Your task to perform on an android device: I need to comprehend the term "Lauriston" in the book "As a "A study in scarlet " thus I want to check it up on the Webnovel app.
Image 0: 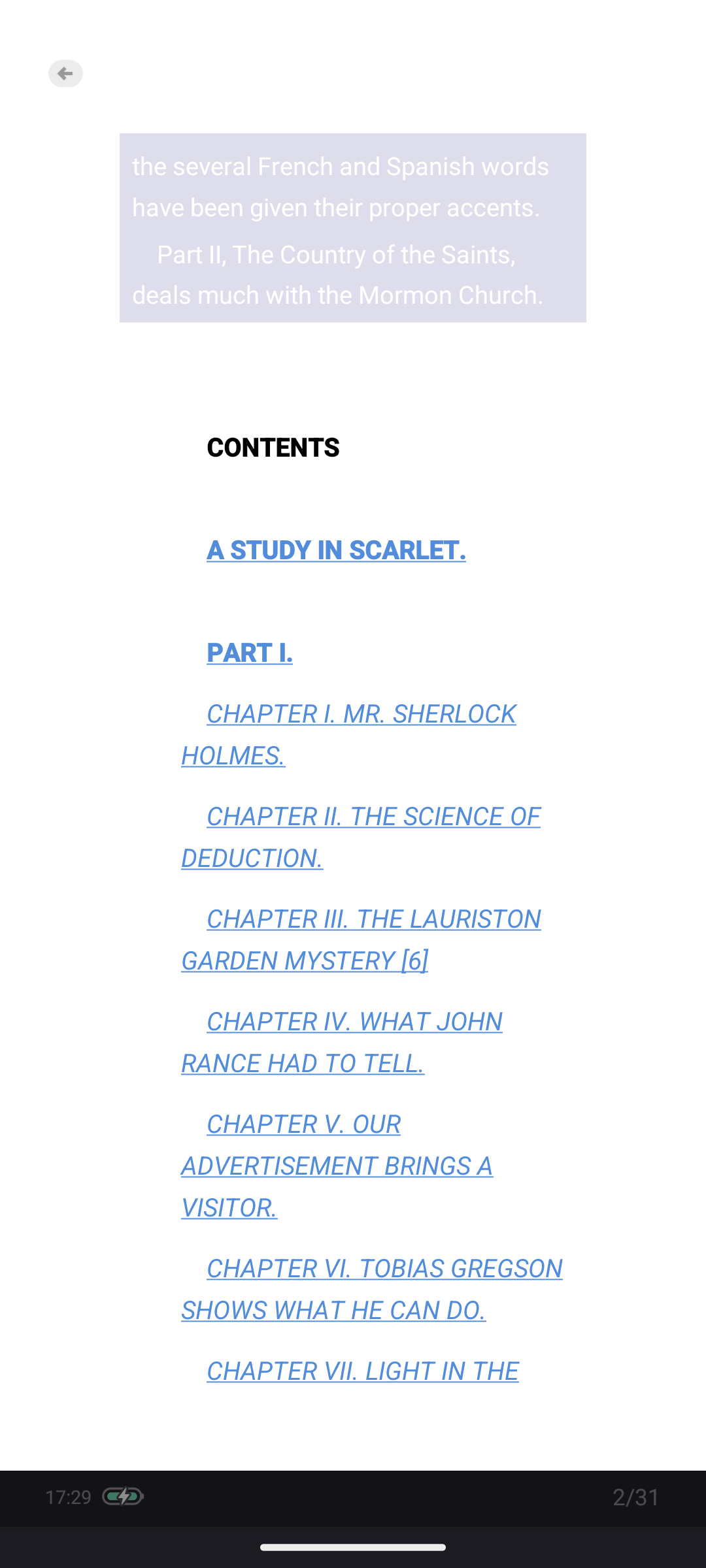
Click on the screen 
Step 0: click (353, 763)
Image 1: 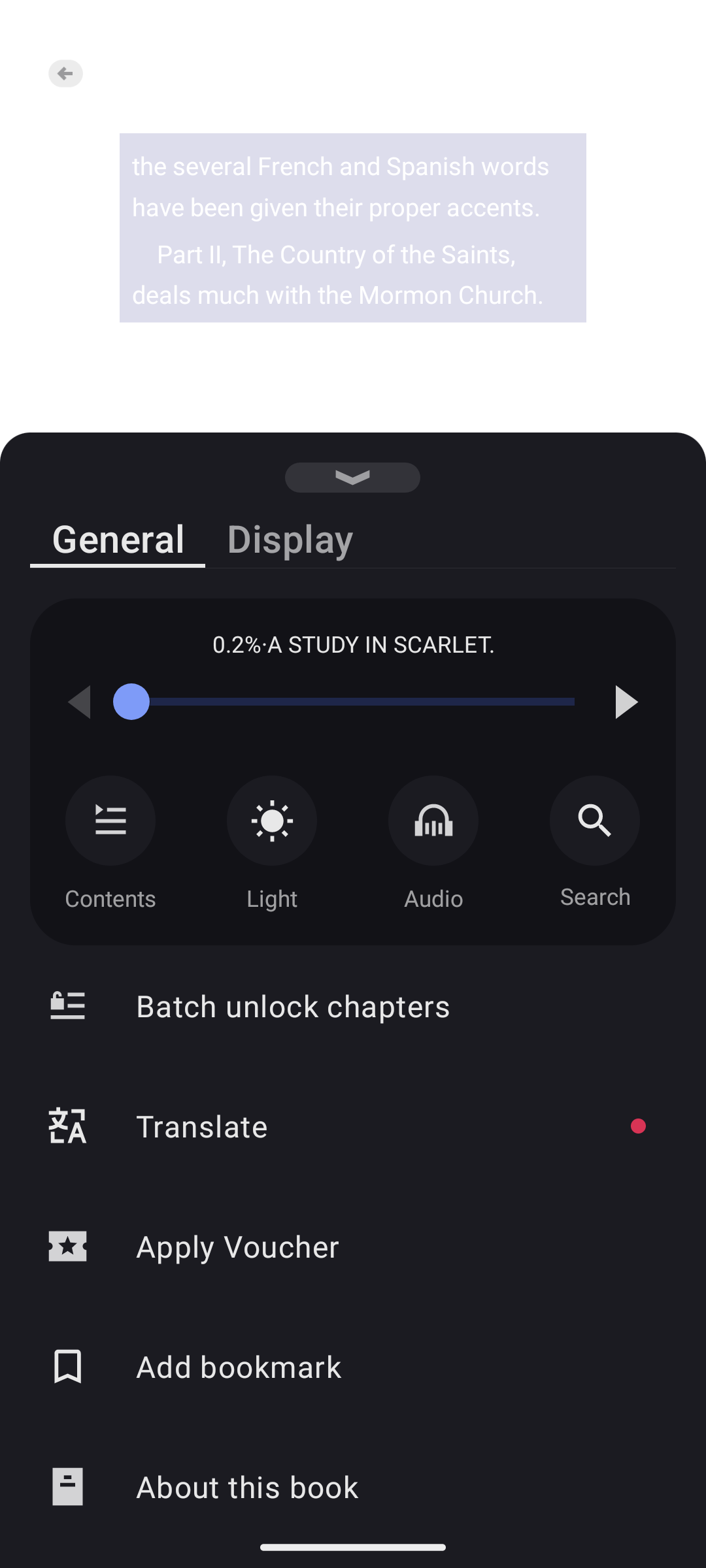
Click on the search icon 
Step 1: click (595, 820)
Image 3: 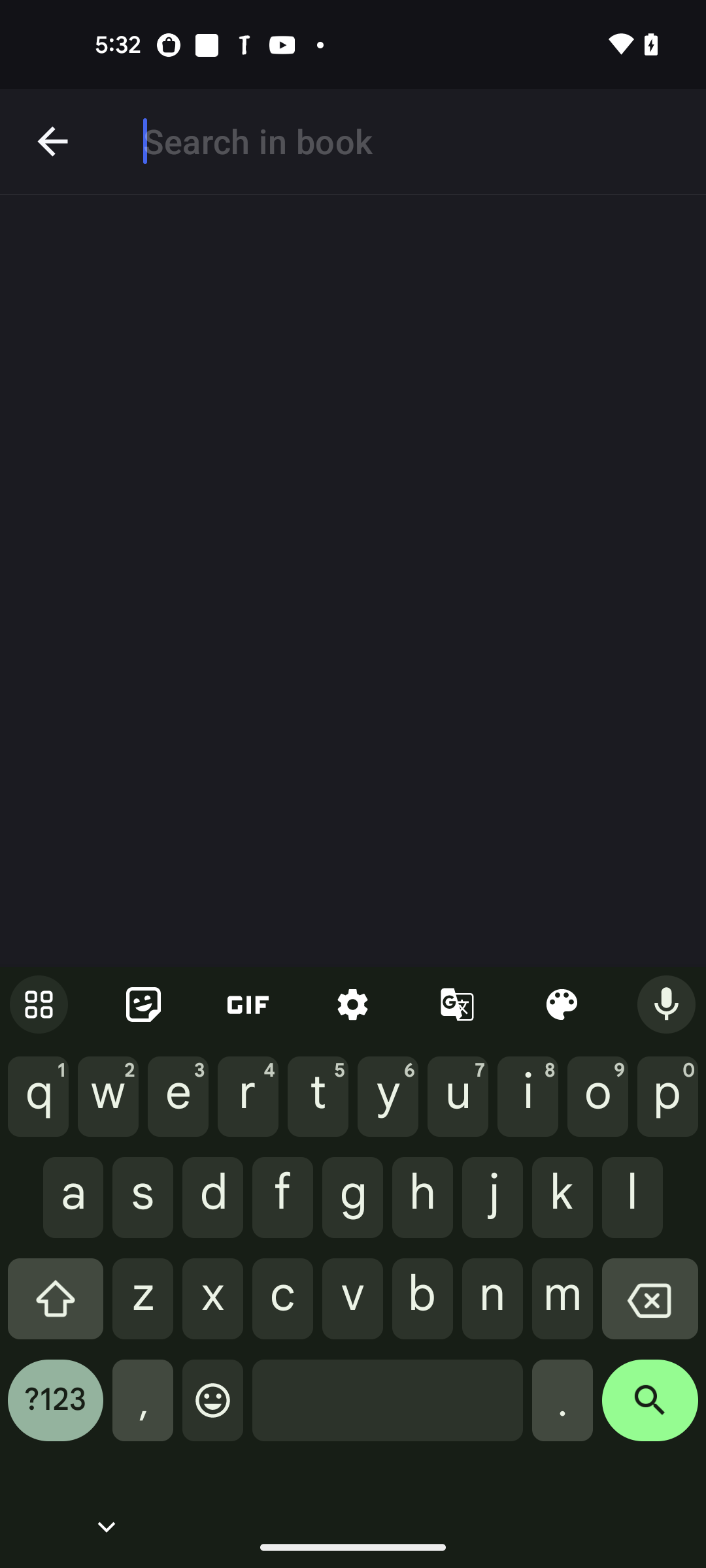
Enter a word as Lauriston
Step 3: type "Lauriston"
Image 4: 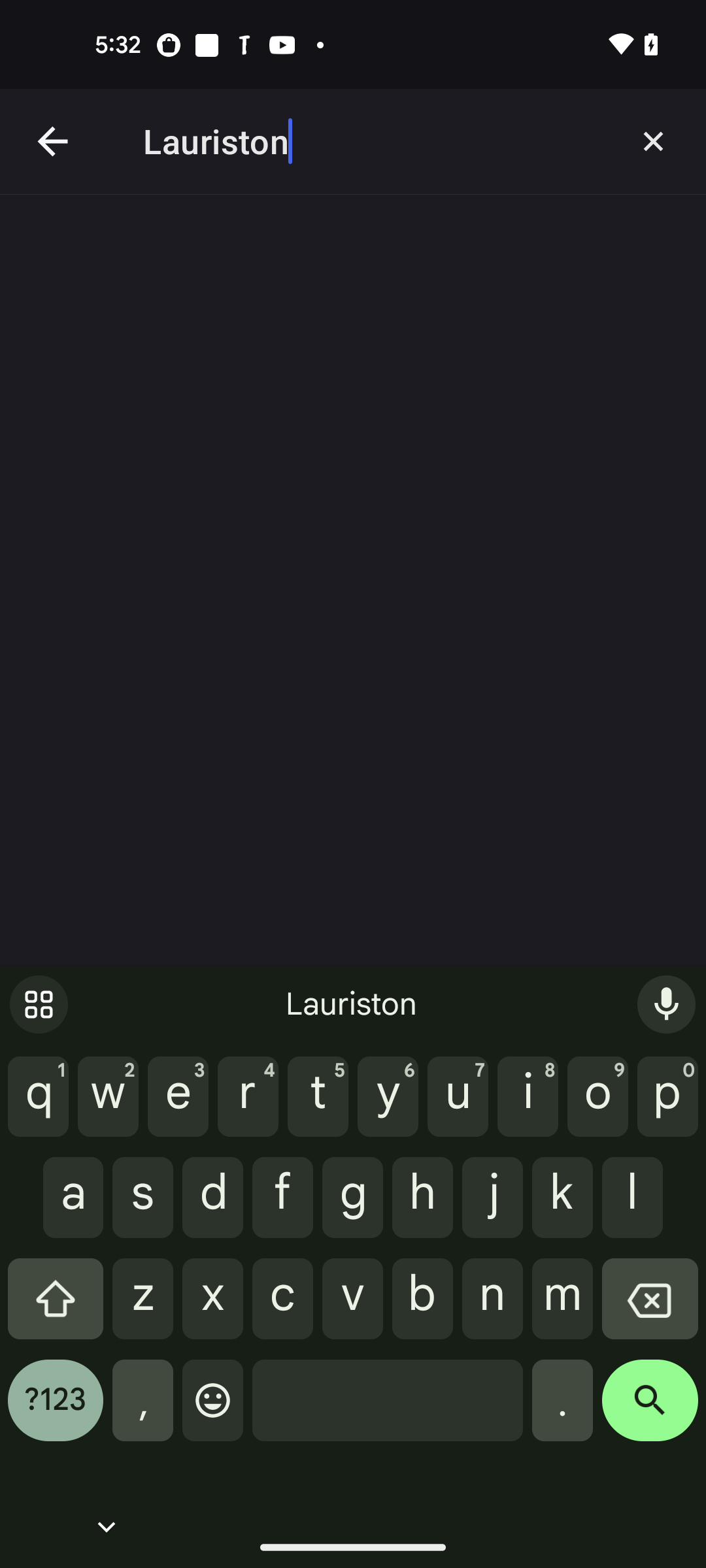
Click on the search icon at the bottom right corner of the screen 
Step 4: click (650, 1410)